Your task to perform on an android device: I'd like to read the winter houseplant care post for inspiration and suggestions.
Image 0: 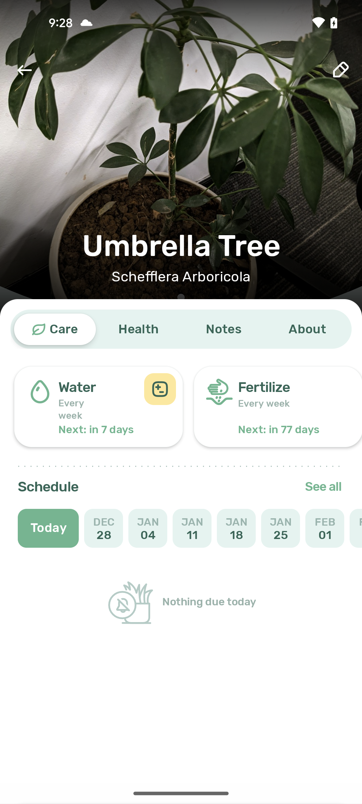
go back
Step 0: press back button
Image 1: 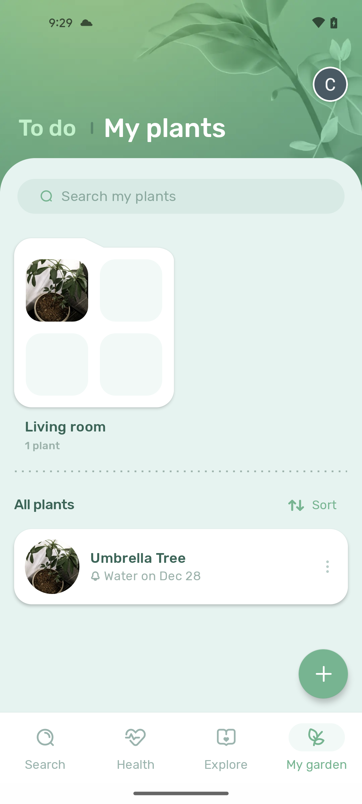
click on explore tab
Step 1: click (226, 748)
Image 2: 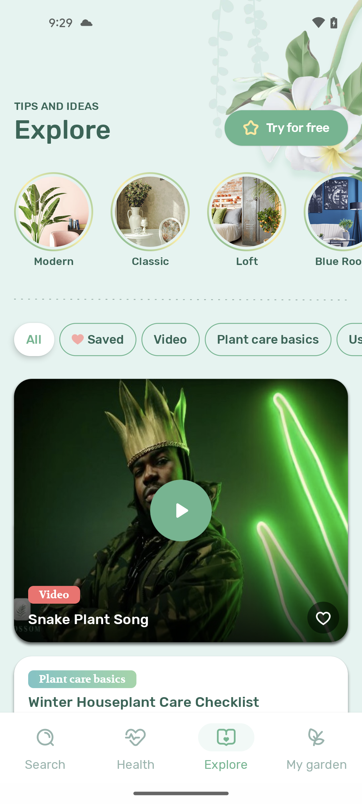
scroll down
Step 2: scroll down
Image 3: 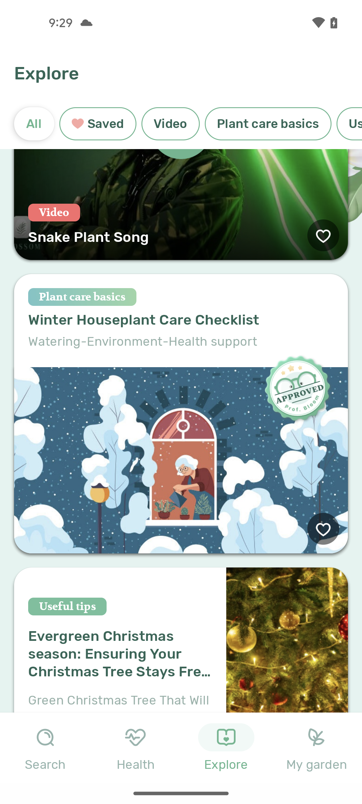
click on winter houseplant care checklist article
Step 3: click (165, 437)